Your task to perform on an android device: Share my grocery list with my husband, Gmail id-william.miller197305@gmail.com, so that he can also remember that we have to order groceries.
Image 0: 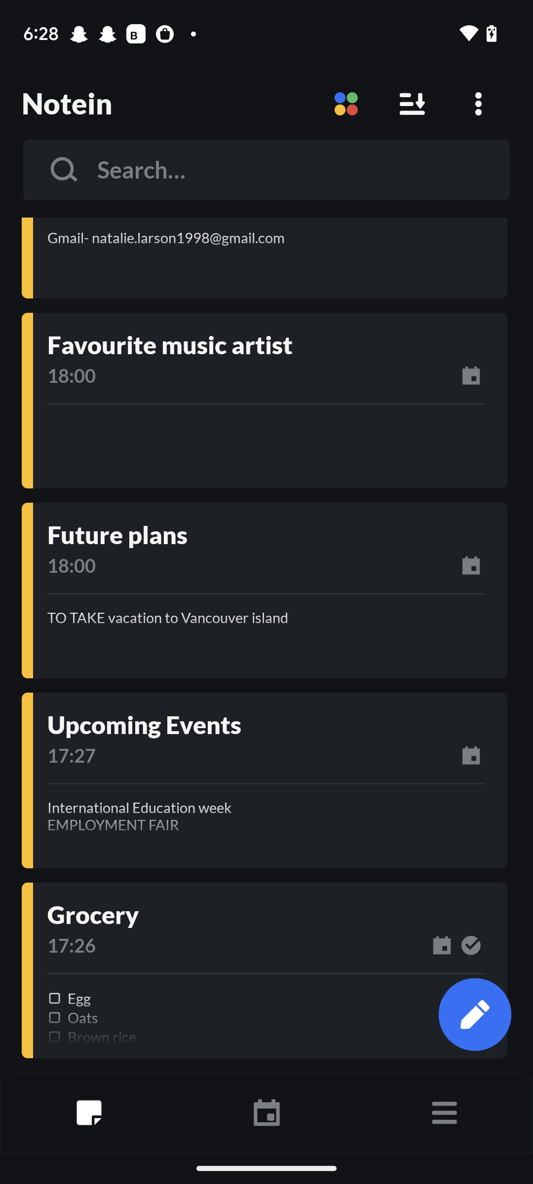
Click on the Grocery Notes at the bottom.
Step 0: click (266, 915)
Image 1: 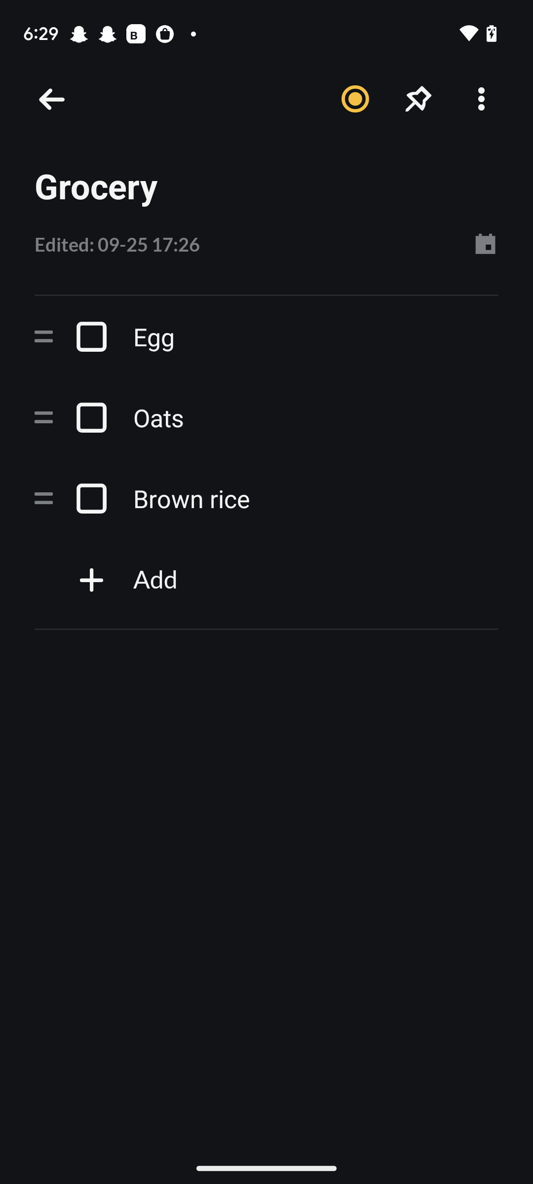
click on the three dots at the top right corner."
Step 1: click (481, 99)
Image 2: 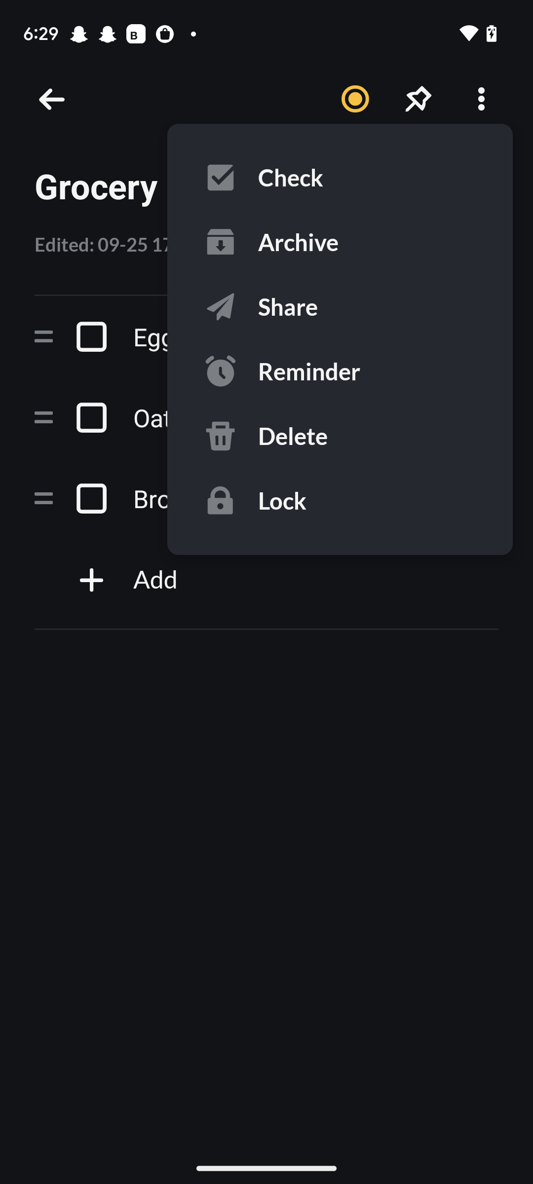
Click on the  third option, Share, from the list shown at the top right.
Step 2: click (340, 306)
Image 3: 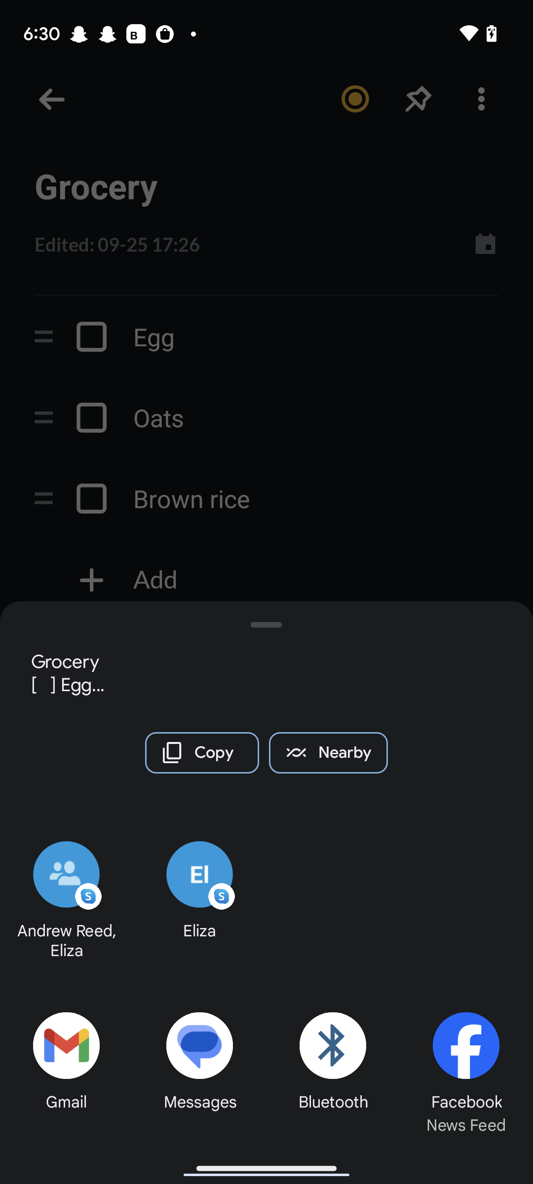
Click on the Gmail icon at the bottom left corner.
Step 3: click (66, 1045)
Image 4: 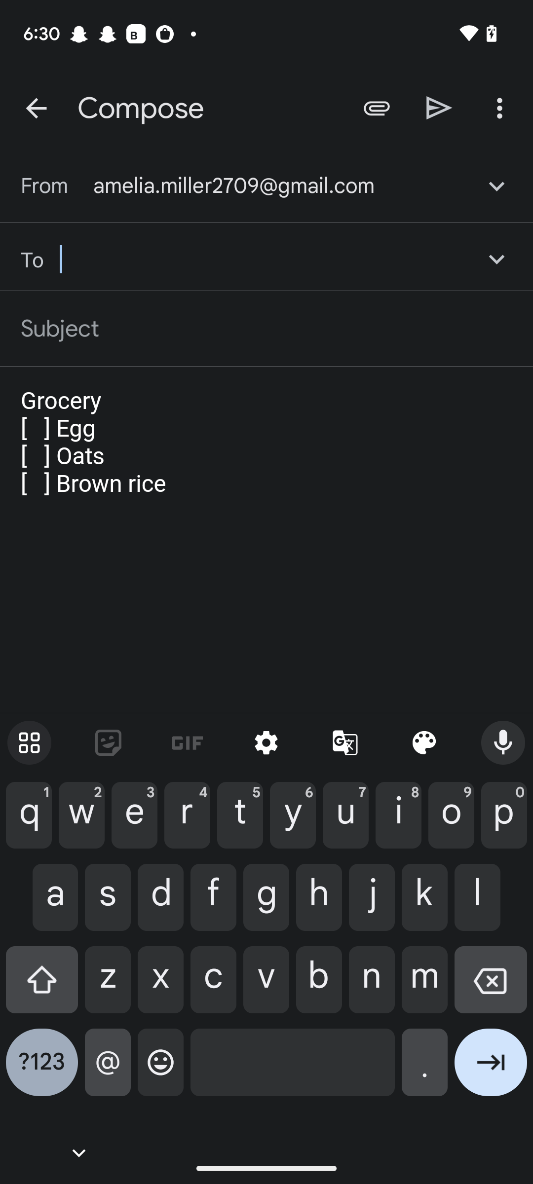
Type id-william.miller197305@gmail.com in the second input box from the top.
Step 4: type "william.miller197305@gmail.com"
Image 5: 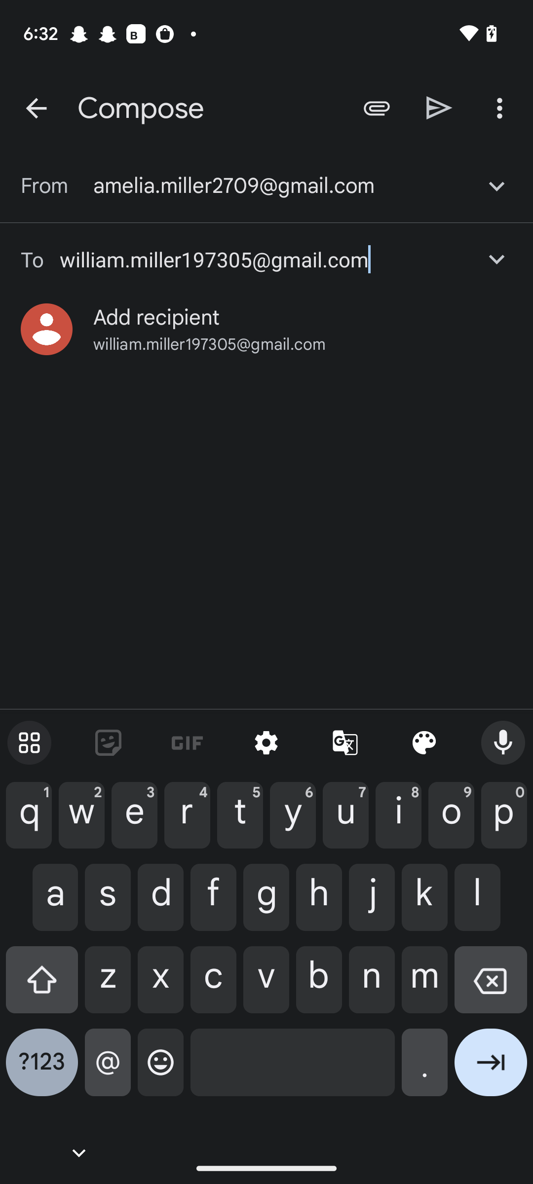
click on the Tab Add recipient
Step 5: click (156, 317)
Image 6: 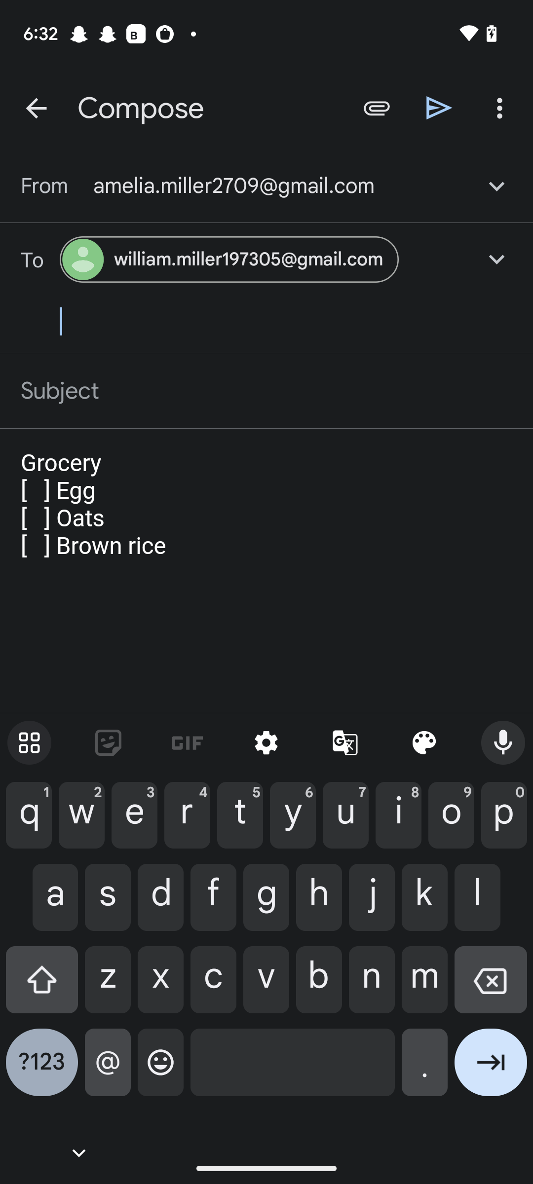
Click on the share icon on the left side of the three dots in the top right corner.
Step 6: click (439, 108)